Your task to perform on an android device: I want to add this product to bag
Image 0: 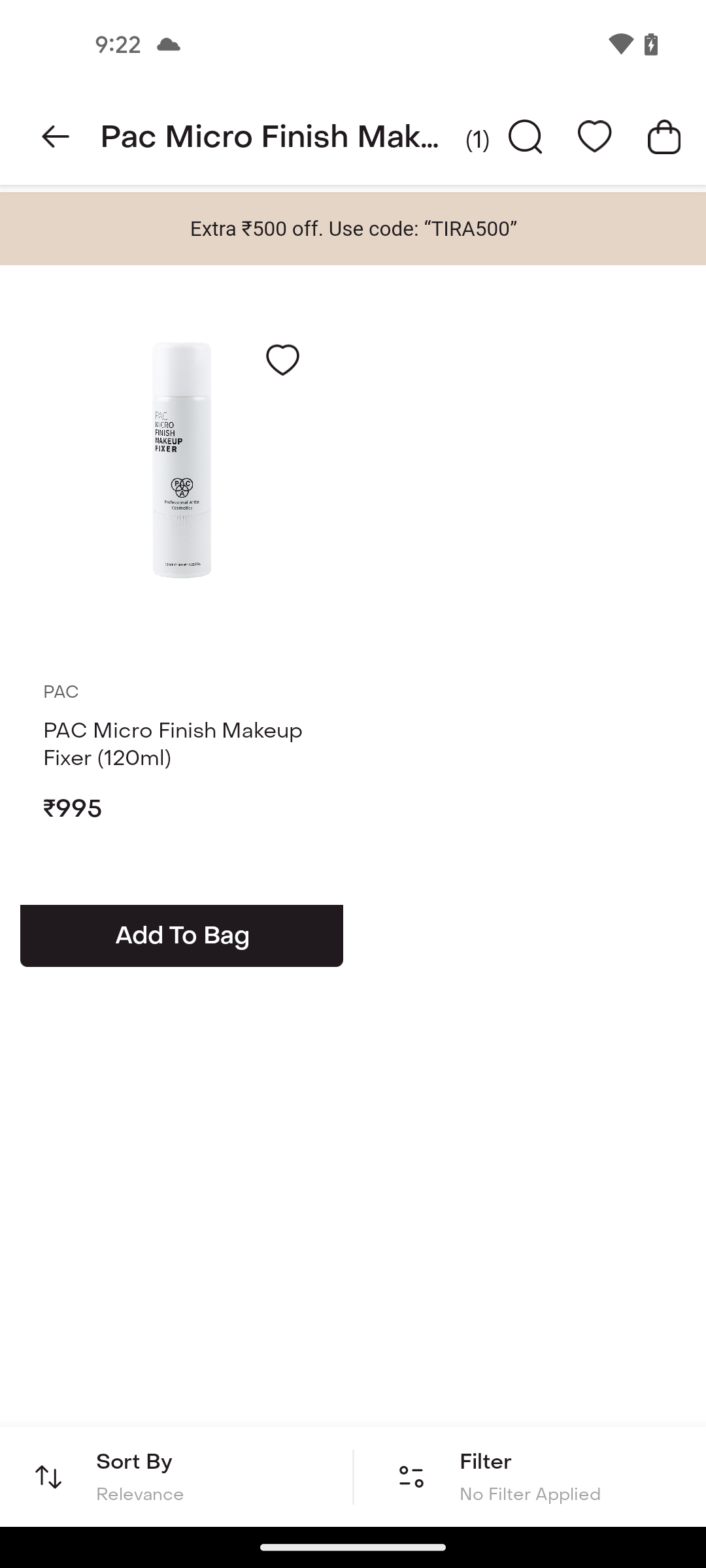
click on the Pac Micro Finish Makeup
Step 0: click (185, 692)
Image 1: 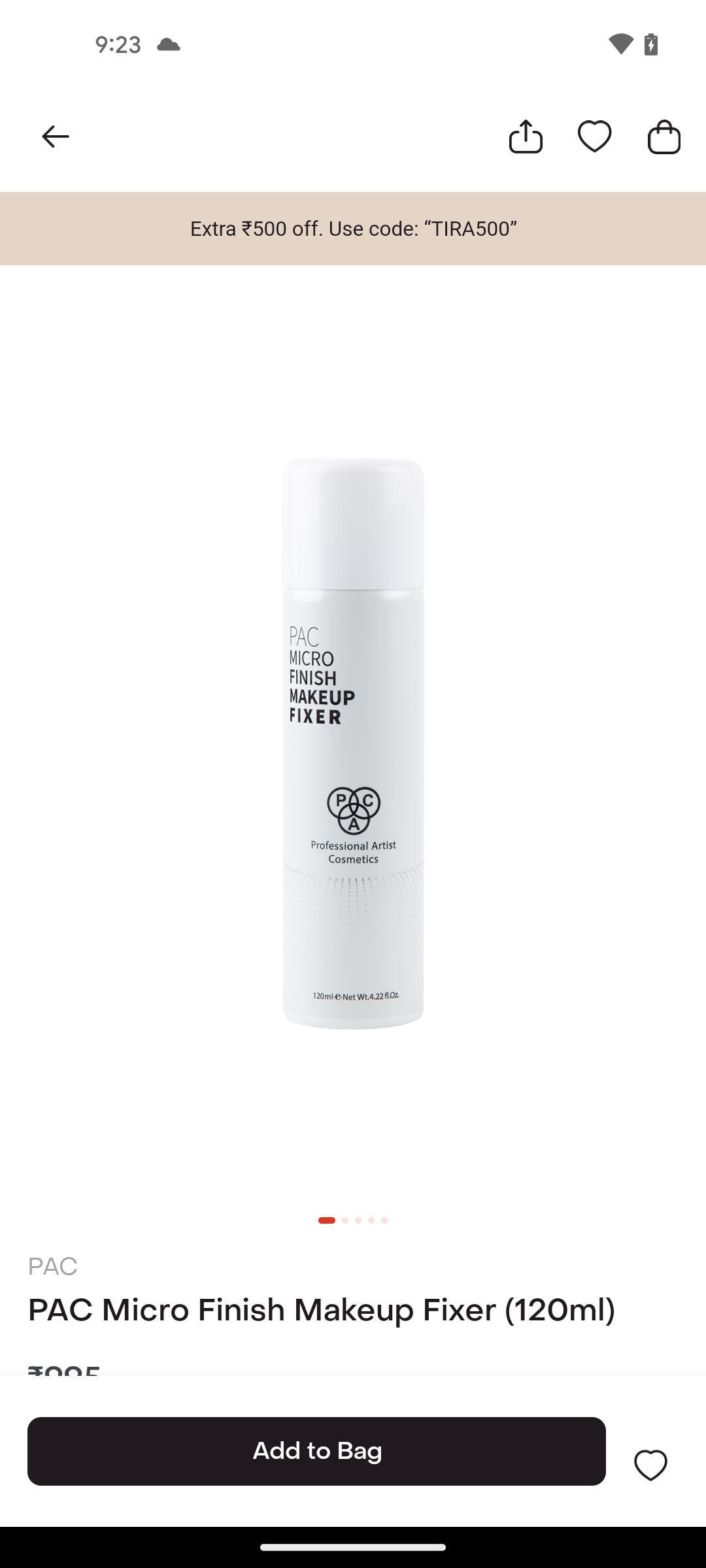
click on add to bag button
Step 1: click (428, 1445)